Your task to perform on an android device: To make it simple for me to view the Dinner-veg pdf file in the future, upload it to the Google Drive app.
Image 0: 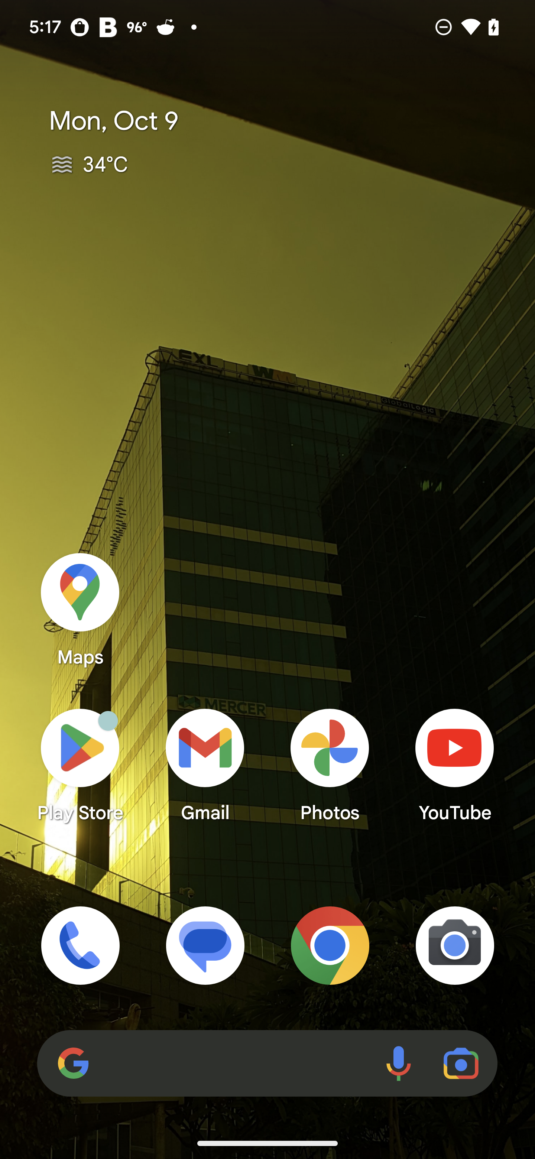
Open Drive app
Step 0: open app "Drive"
Image 1: 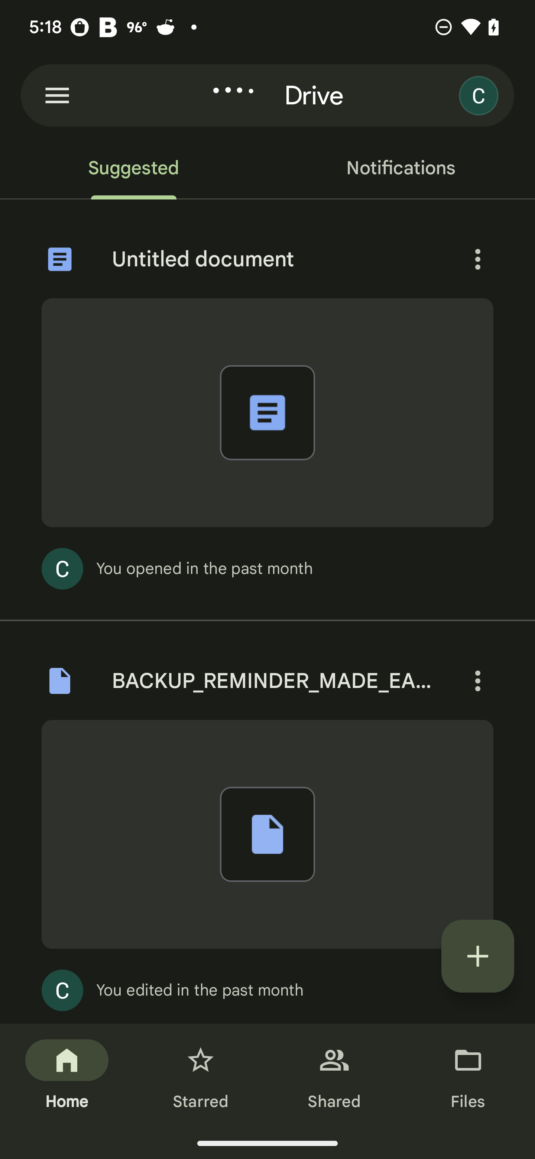
Click on the add icon at the right bottom of the screen
Step 1: click (478, 956)
Image 2: 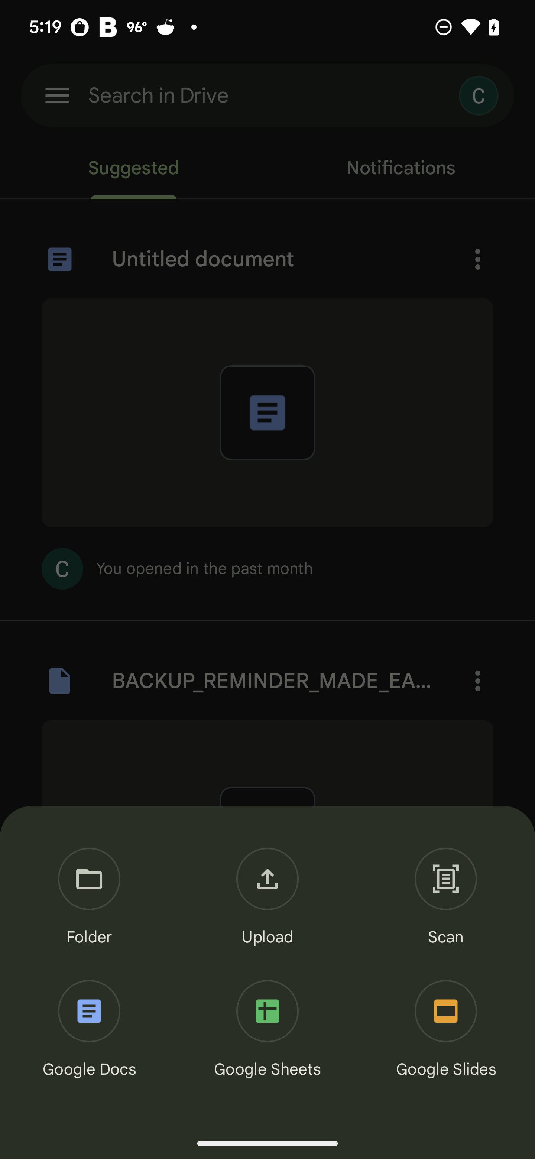
Click on the upload button
Step 2: click (267, 898)
Image 3: 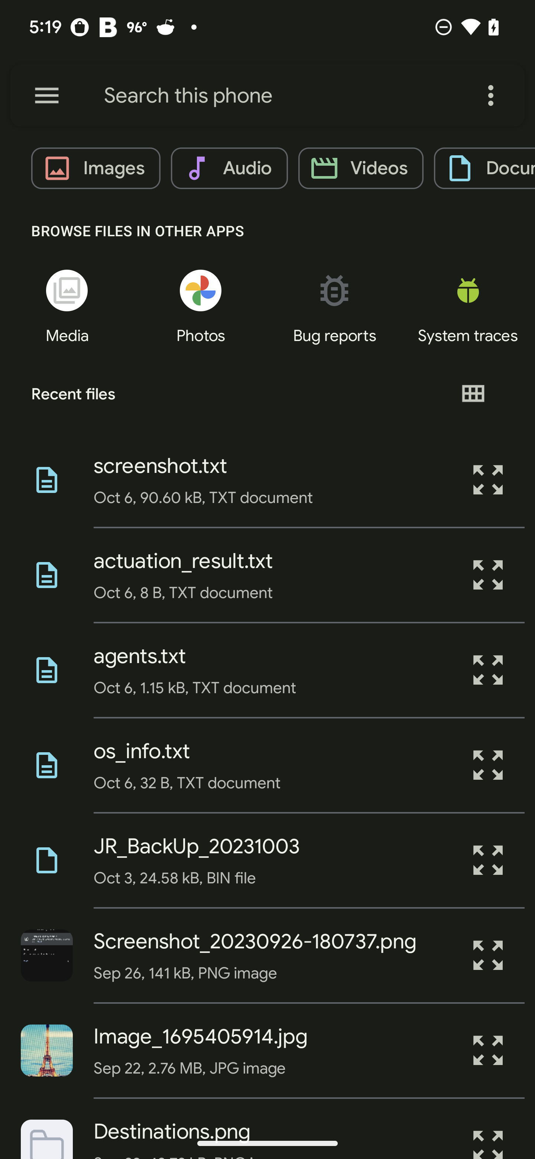
Click on the document button
Step 3: click (484, 168)
Image 4: 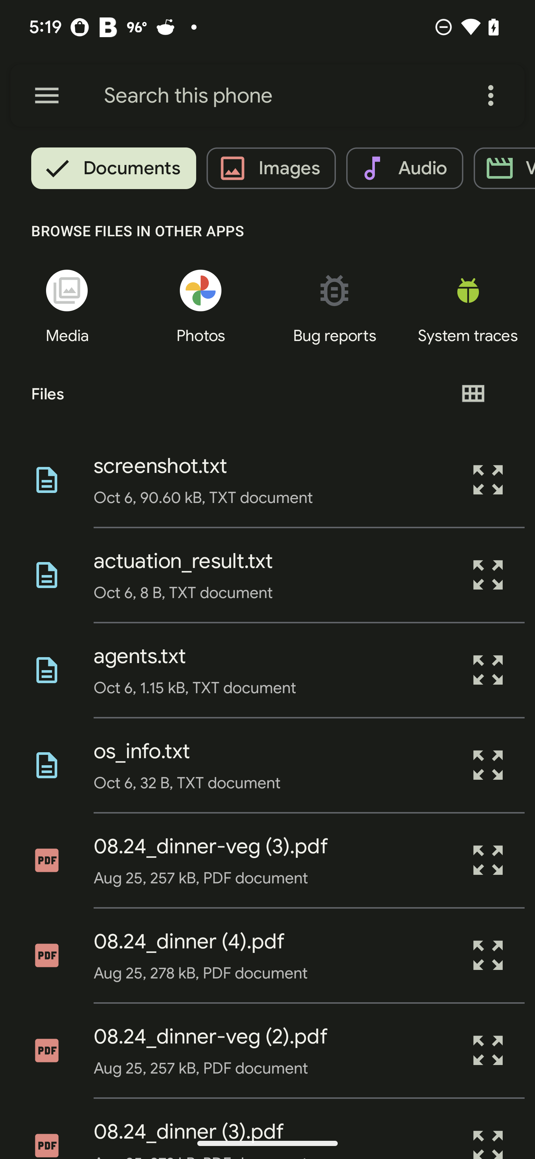
Click on the dinner-veg pdf
Step 4: click (201, 878)
Image 5: 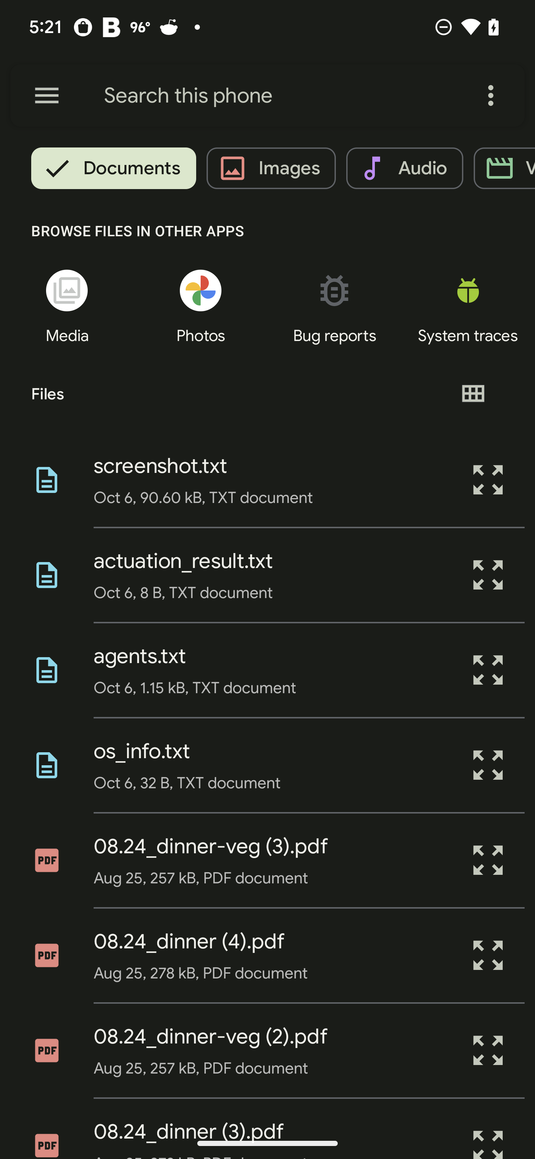
Click on the dinner-veg pdf
Step 5: wait